Your task to perform on an android device: Play the audio recorded and fast forward the audio by 10 seconds.
Image 0: 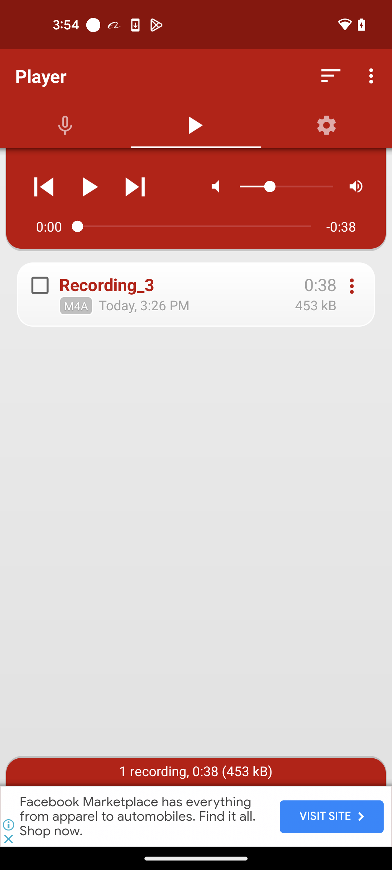
Open the Recorder app 
Step 0: open app "Recorder"
Image 1: 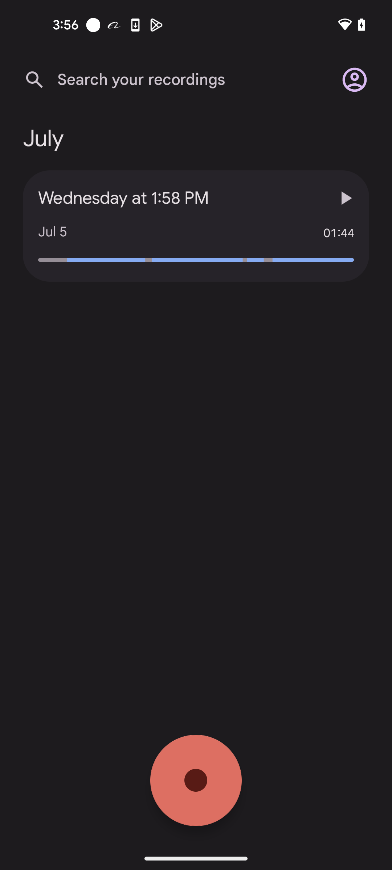
Click on the recorded audio
Step 1: click (180, 198)
Image 2: 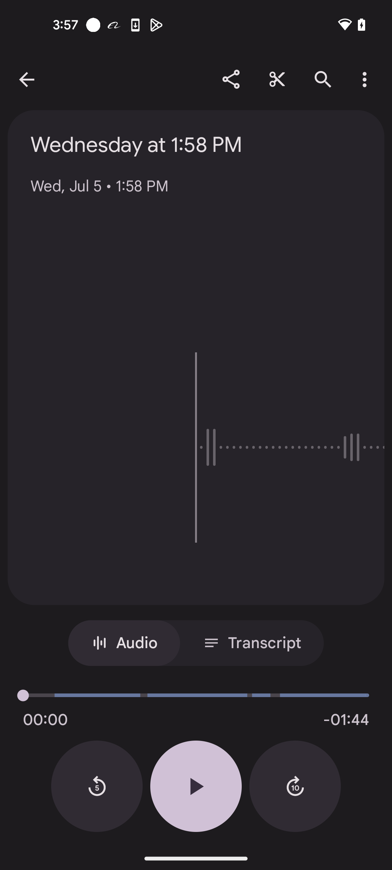
Click on the Play button
Step 2: click (196, 786)
Image 3: 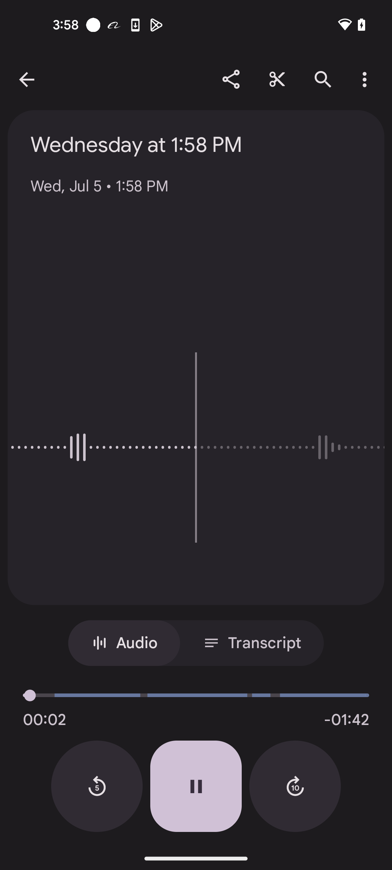
Click on the forward button by 10 seconds
Step 3: click (295, 786)